Your task to perform on an android device: I'm bored from watching these long videos and want to view some short videos to observe the trending short videos.
Image 0: 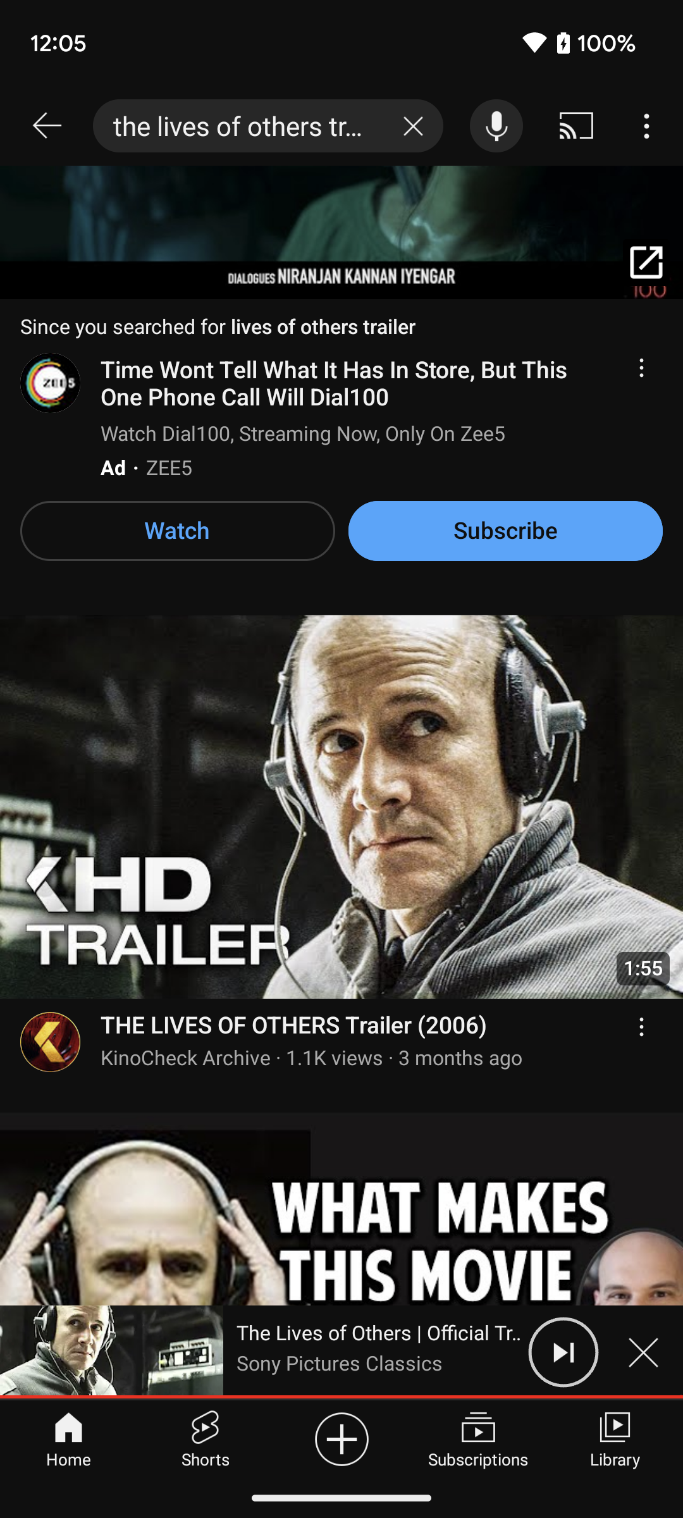
Click on the Shorts tab at the bottom of the screen to view shorts video
Step 0: click (205, 1438)
Image 1: 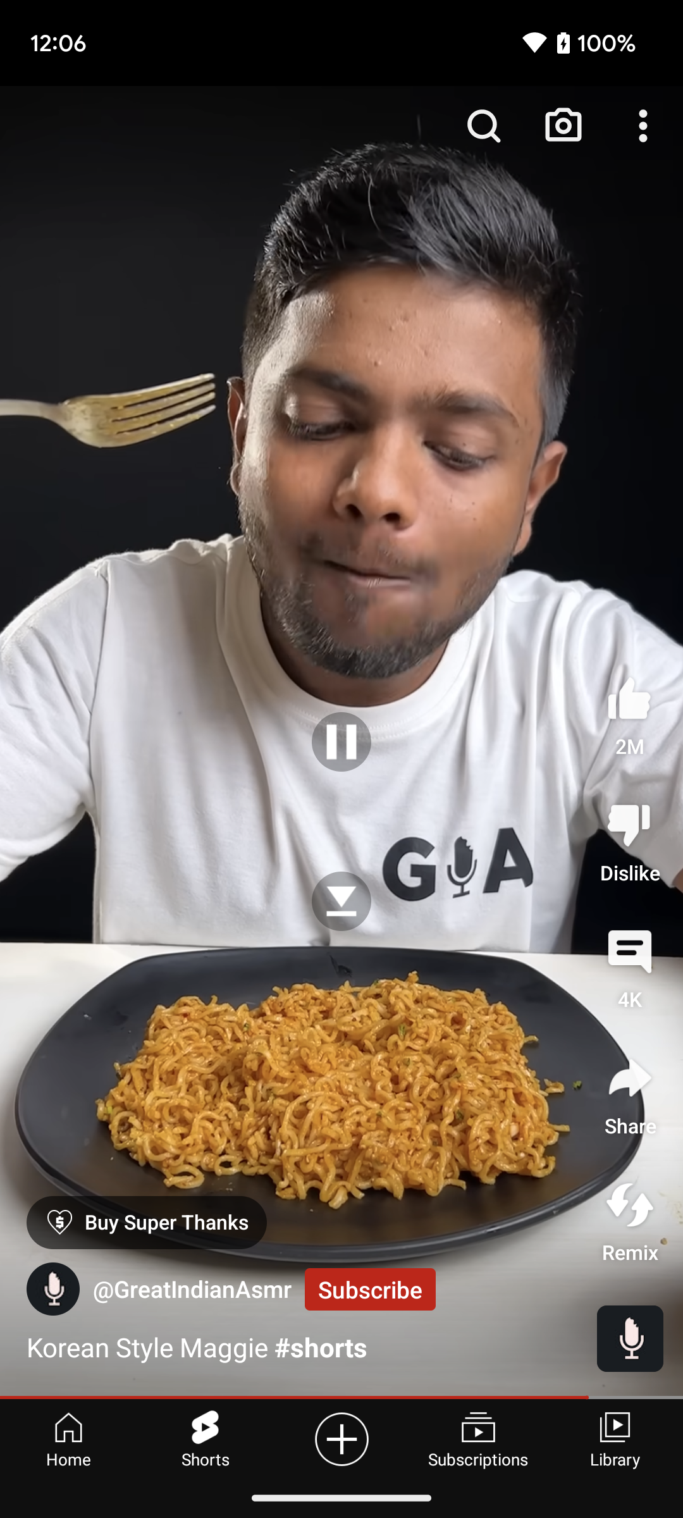
Click on the Shorts tab at the bottom of the screen to view shorts video
Step 1: wait